Your task to perform on an android device: Open the Gmail App, Forward the Independence Day CelebrationEmail to dbwscratch.test.id5@gmail.com.
Image 0: 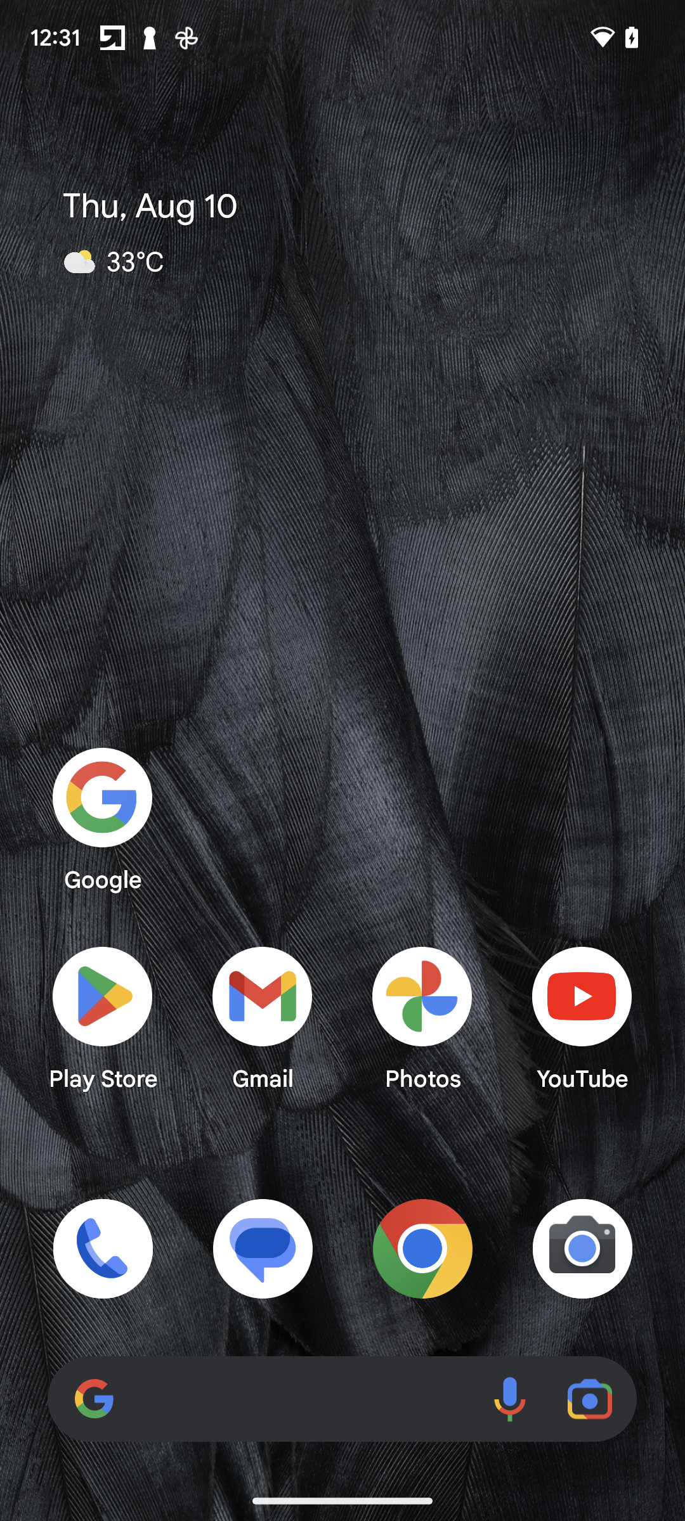
Open the Gmail App
Step 0: open app "Gmail"
Image 1: 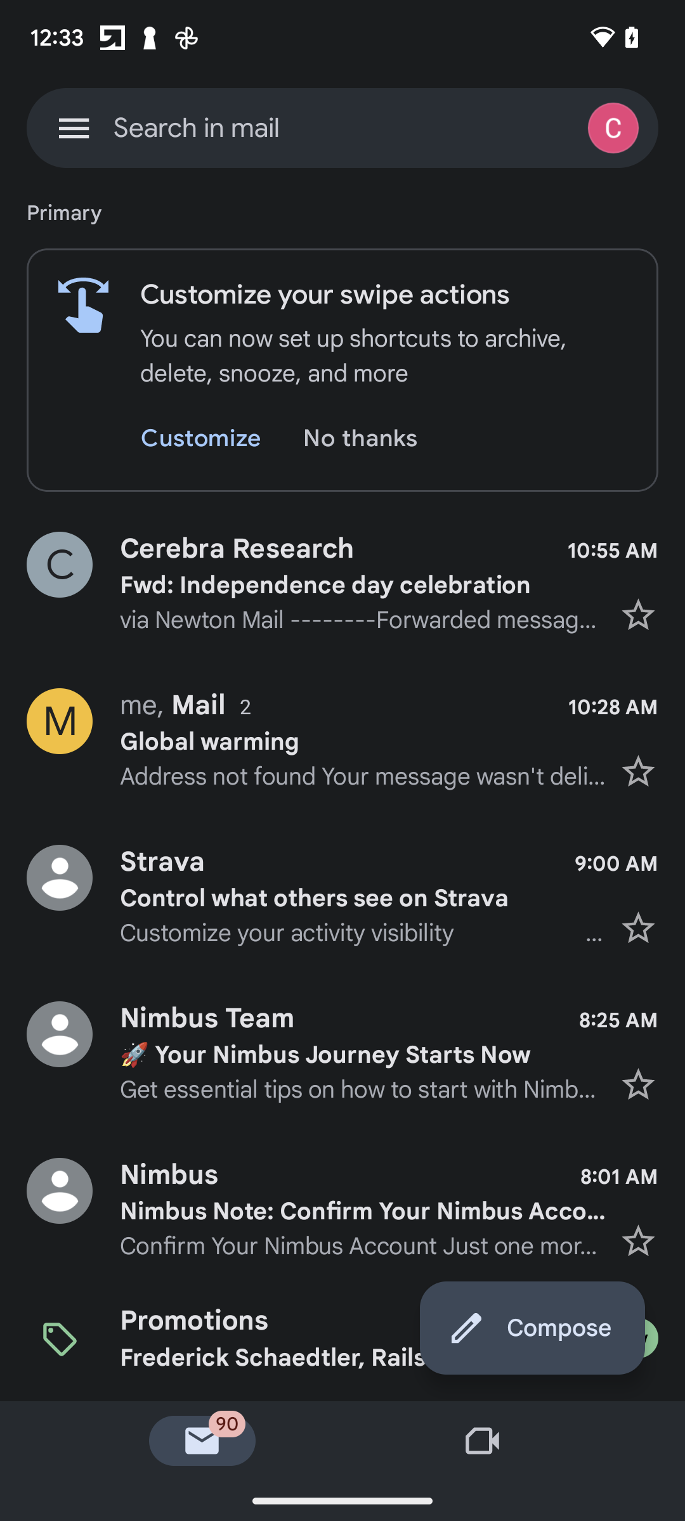
Click on the Independence Day Celebration Email
Step 1: click (362, 585)
Image 2: 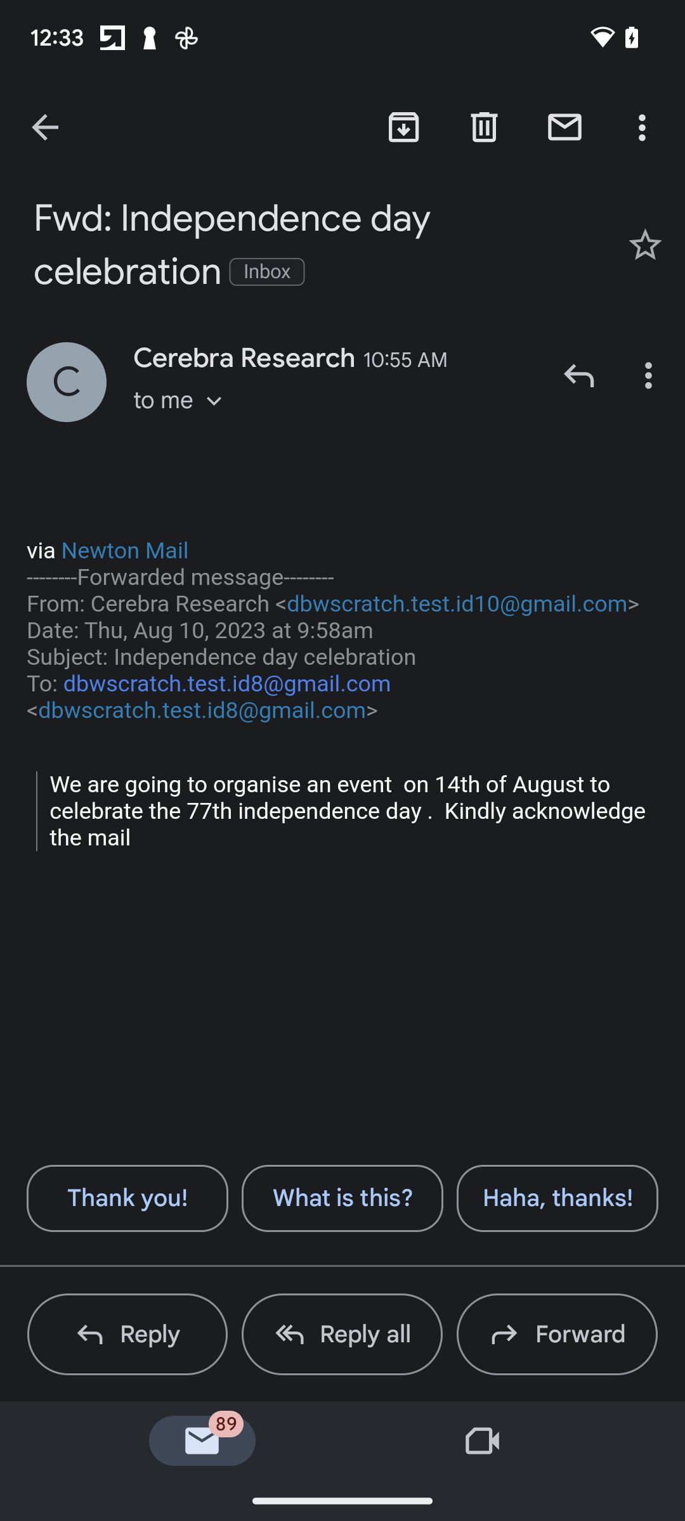
click on the forward button in the bottom right 
Step 2: click (555, 1362)
Image 3: 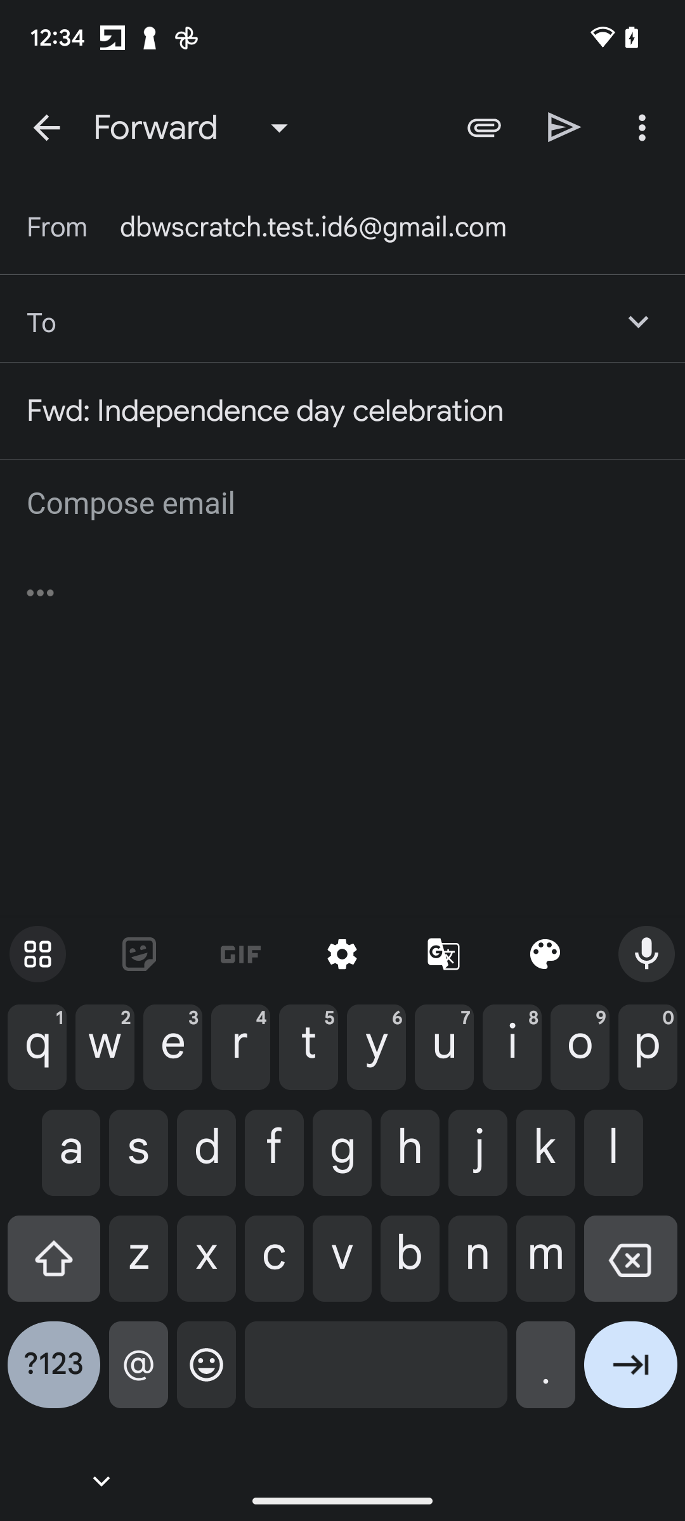
Enter the Email as dbwscratch.test.id5@gmail.com
Step 3: type "dbwscratch.test.id5@gmail.com"
Image 4: 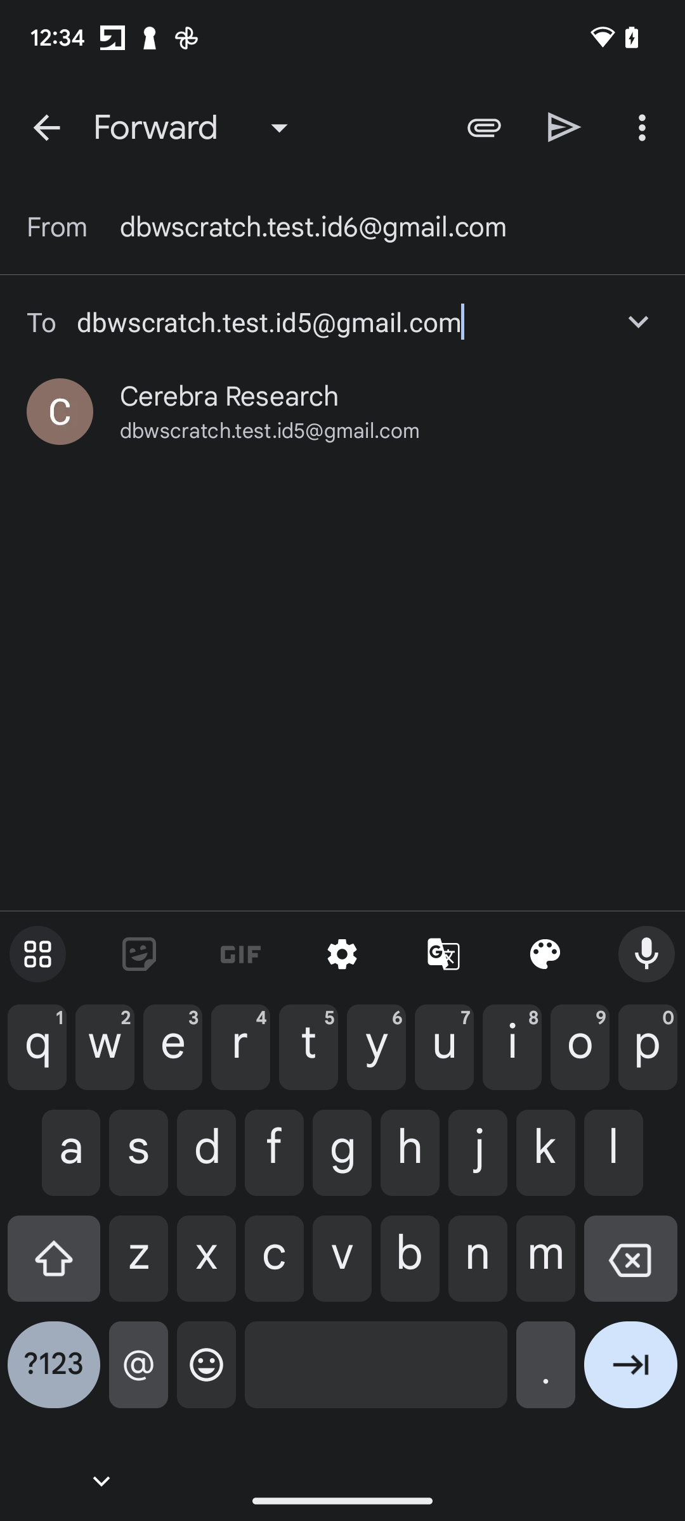
Click on the dbwscratch.test.id5@gmail.com Email 
Step 4: click (212, 446)
Image 5: 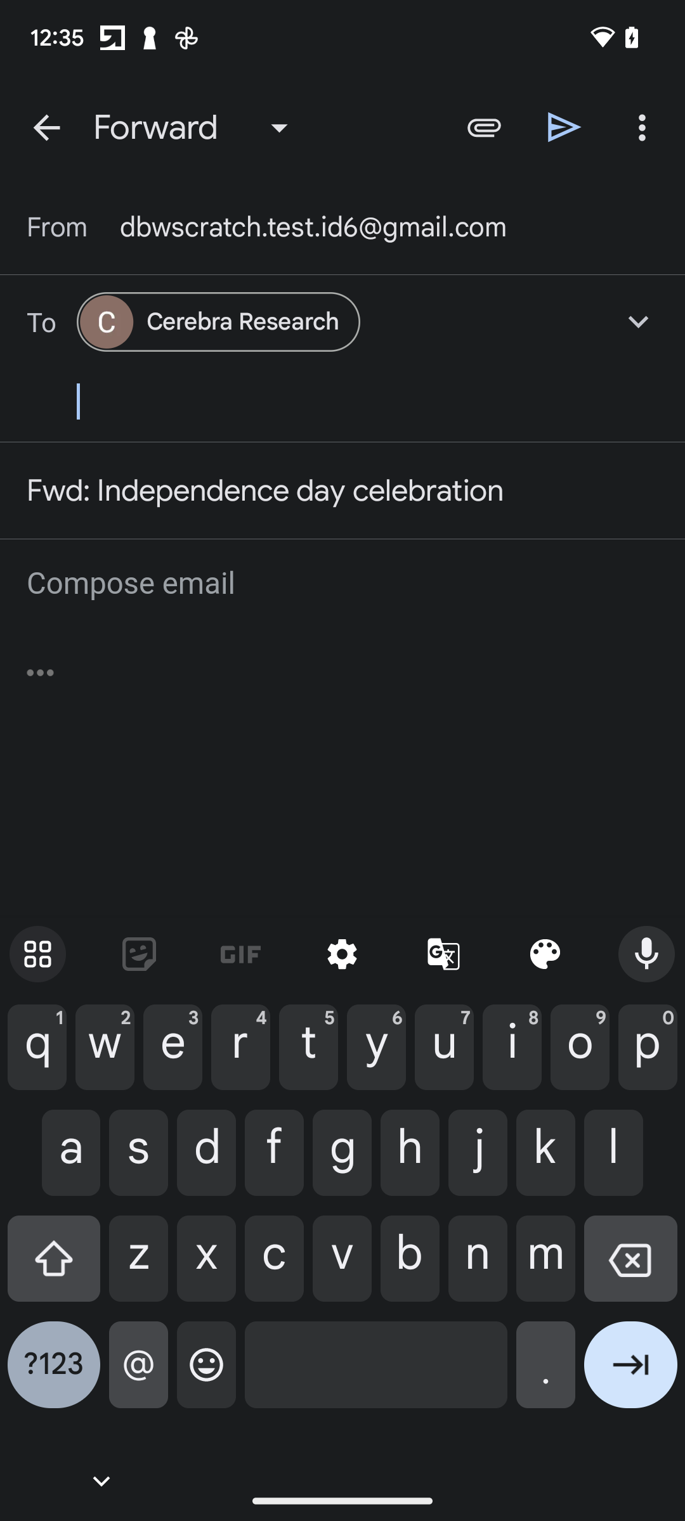
Click on the Send Button to forward the mail
Step 5: click (564, 127)